Your task to perform on an android device: In the Fitness Coach app, To stay in shape, I would like to set a daily goal of taking at least 8000 steps.
Image 1: 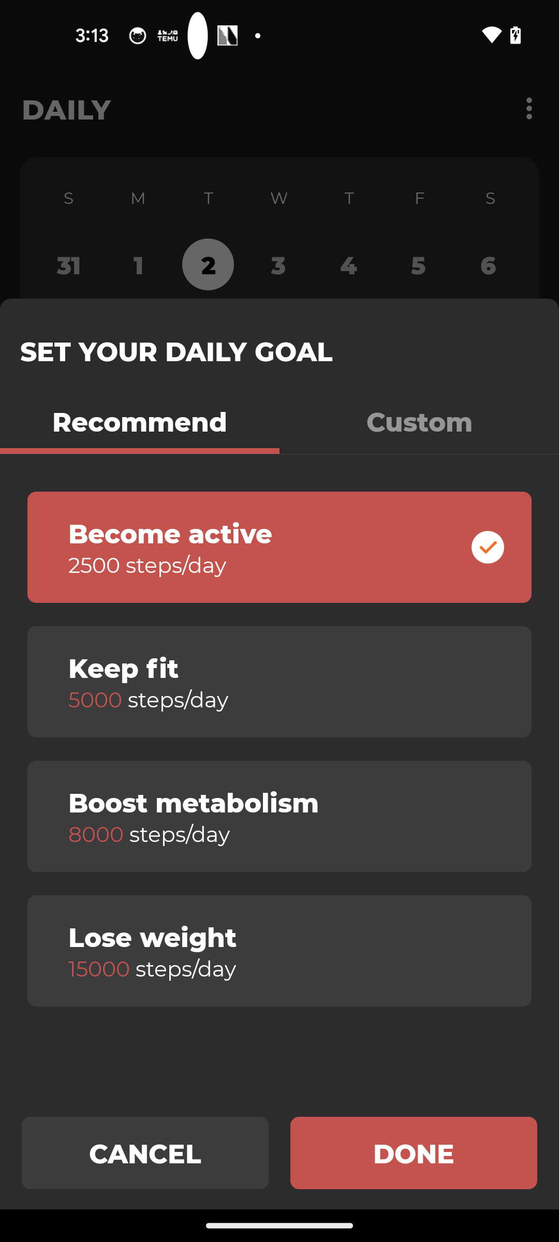
Click on the Boost metabolism i.e 8000 Steps
Step 1: click (259, 802)
Image 2: 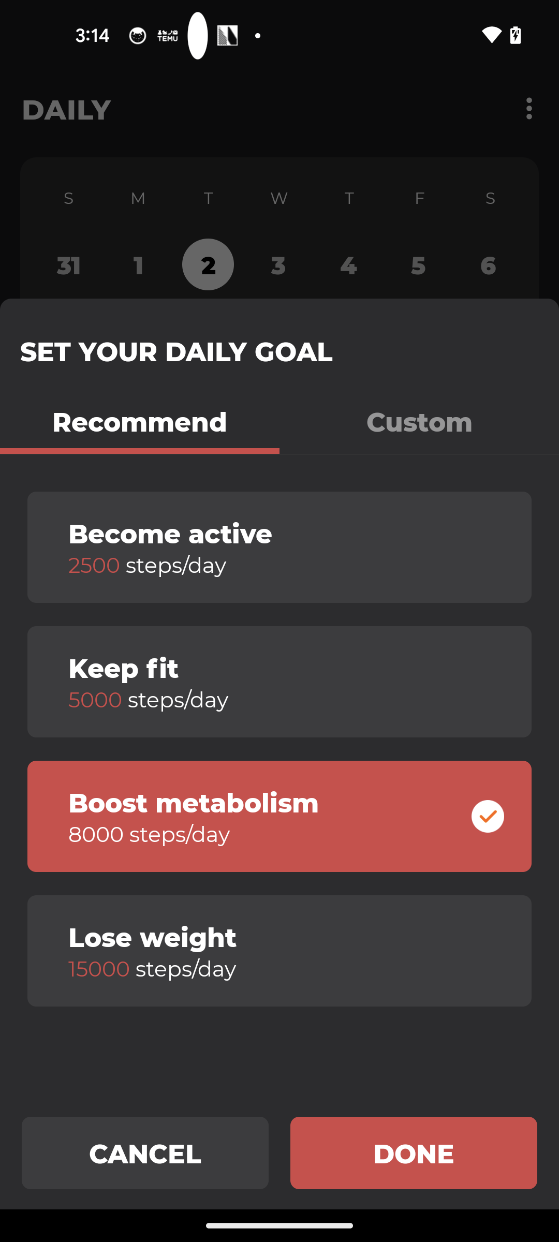
Click on the Done button 
Step 2: click (414, 1152)
Image 3: 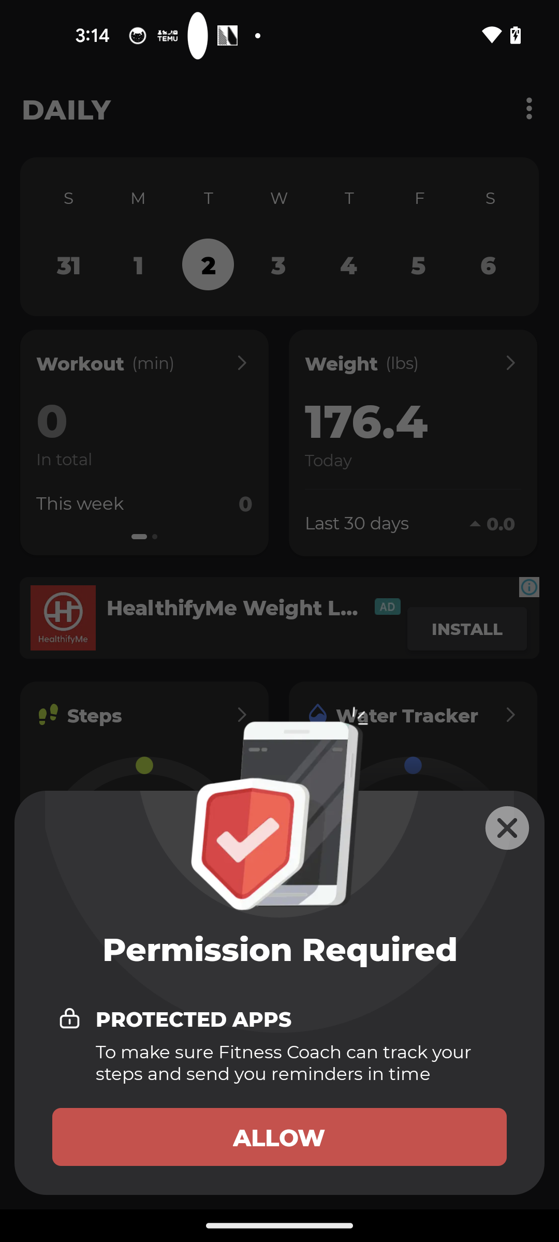
Click on the Allow button 
Step 3: click (279, 1136)
Image 4: 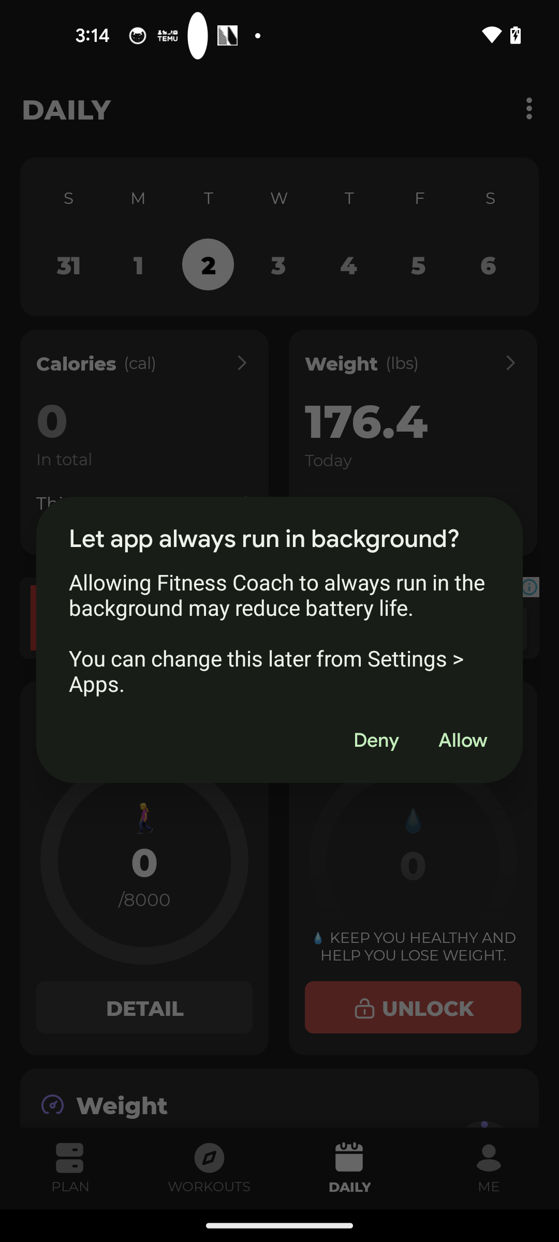
Click on the Allow button in the pop up
Step 4: click (462, 740)